Your task to perform on an android device: I want to track currency exchange rates for Brazilian Real (BRL) to EUR in the All Currency Converter app since I'm curious about the history of exchange rates.
Image 0: 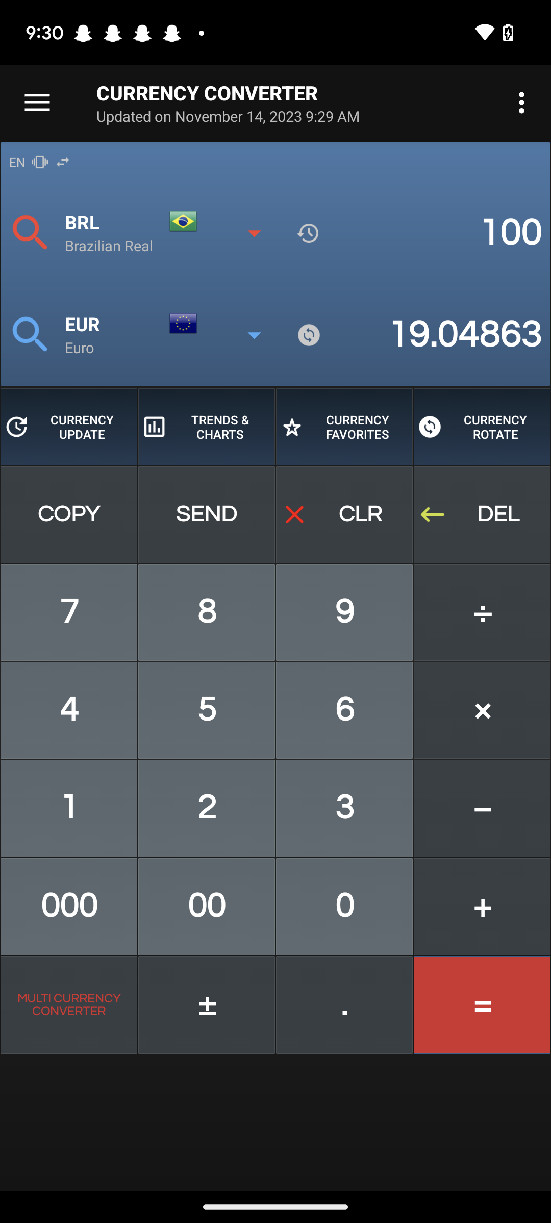
Click on the trends & charts tab
Step 0: click (207, 427)